Your task to perform on an android device: Check out the Nike app reviews to find out what people are saying about the New Revolution 7 Men's Road Running Shoes.
Image 0: 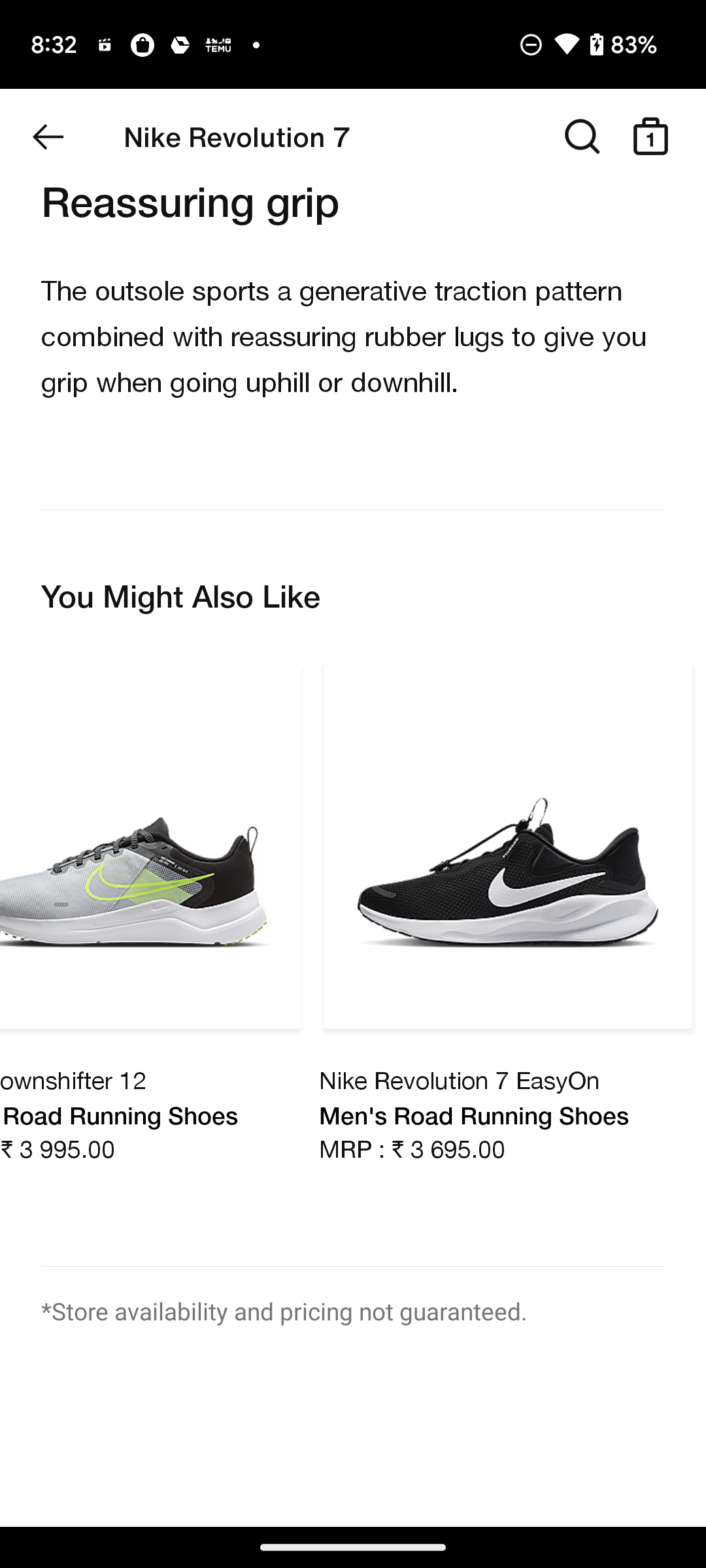
swipe down for reviews
Step 0: scroll up
Image 2: 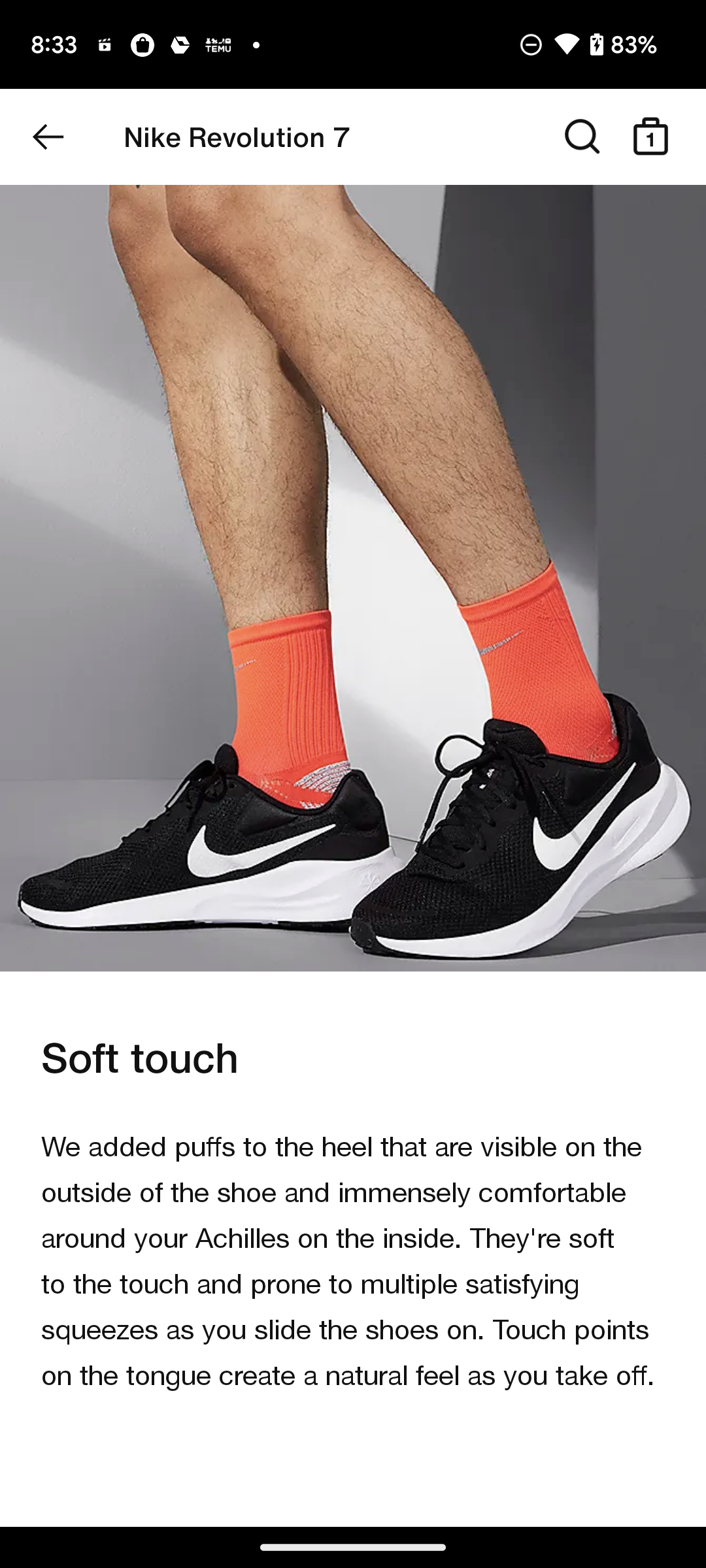
swipe down for reviews
Step 2: scroll up
Image 3: 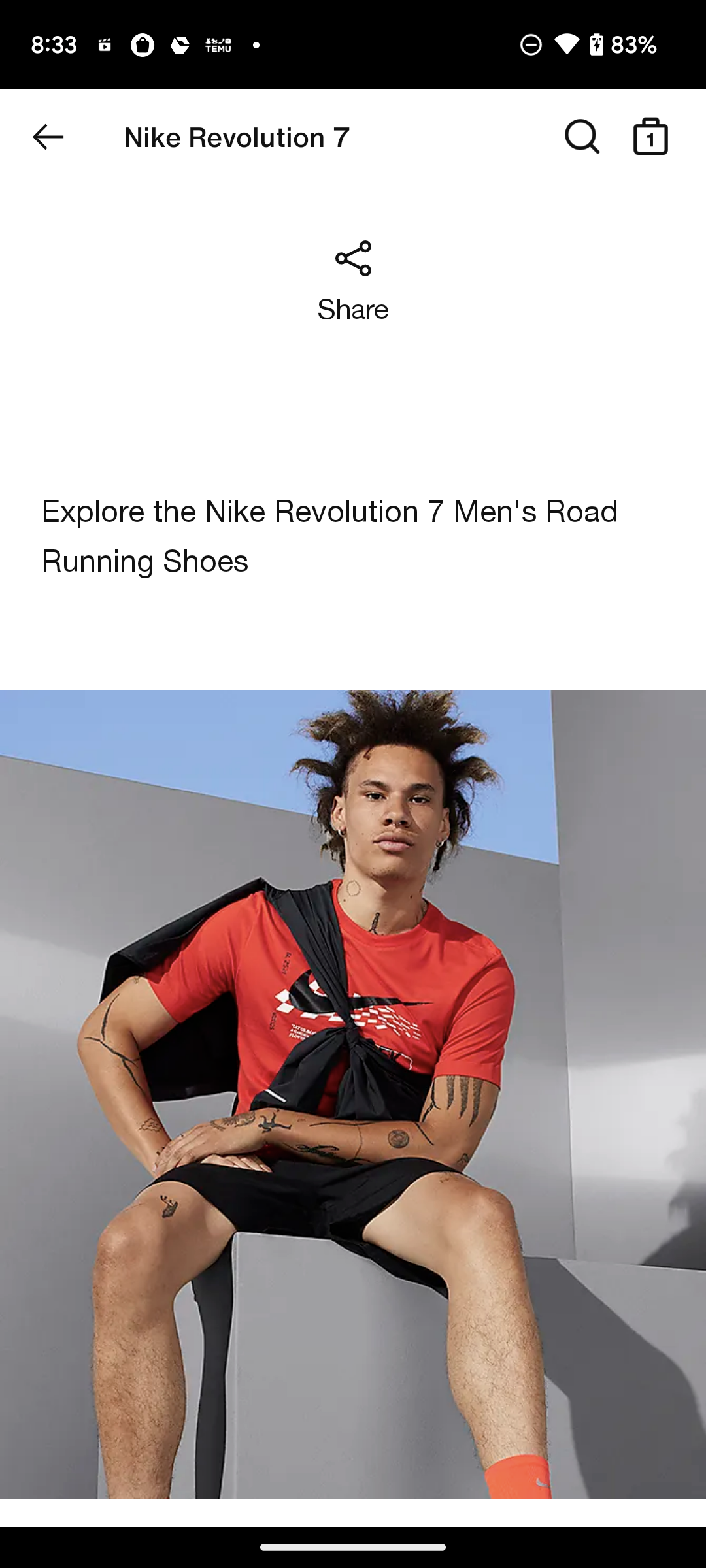
swipe down for reviews
Step 3: scroll up
Image 4: 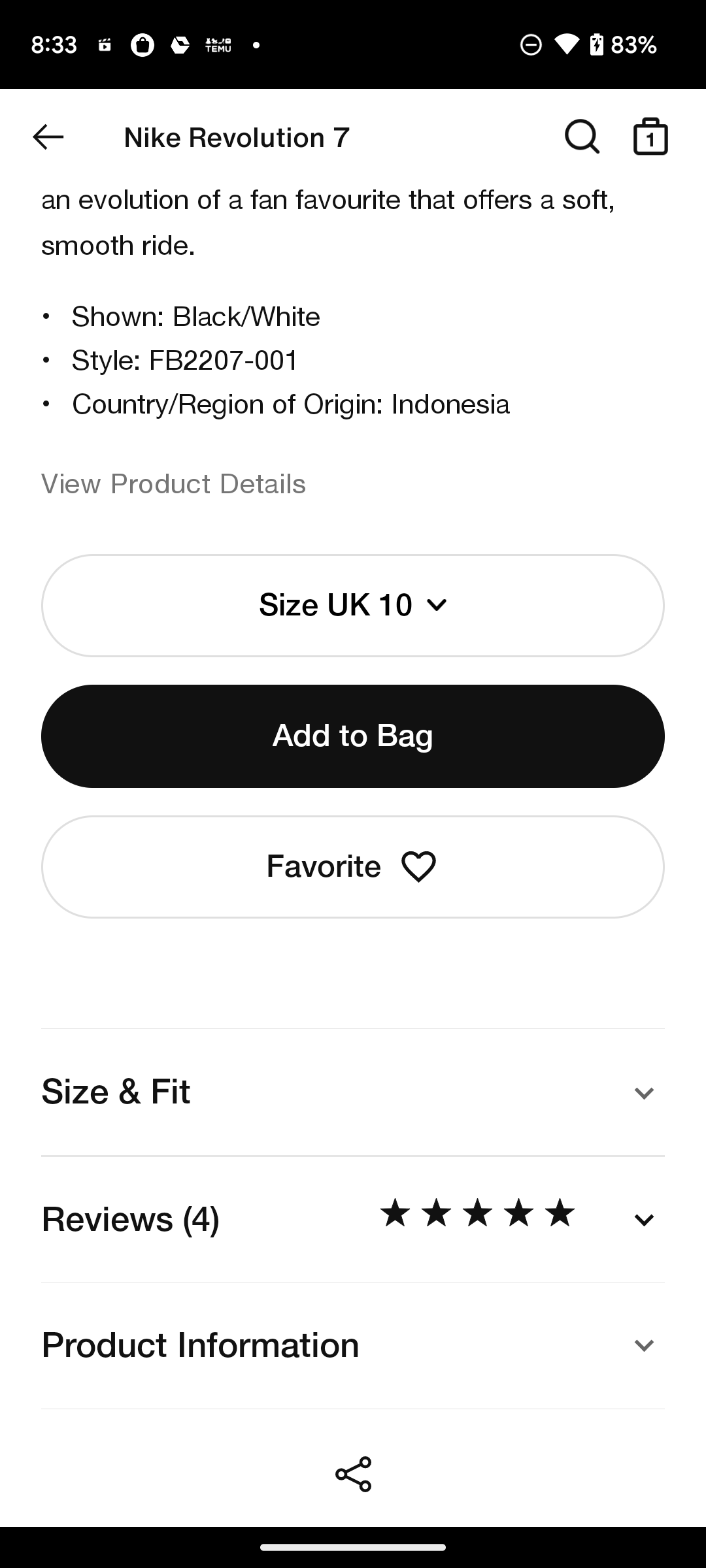
Click on the Review section
Step 4: click (130, 1219)